Your task to perform on an android device: I want to track my daily activity and workout out , Create an account in the fitbit app with the goal of 5000 steps.
Image 0: 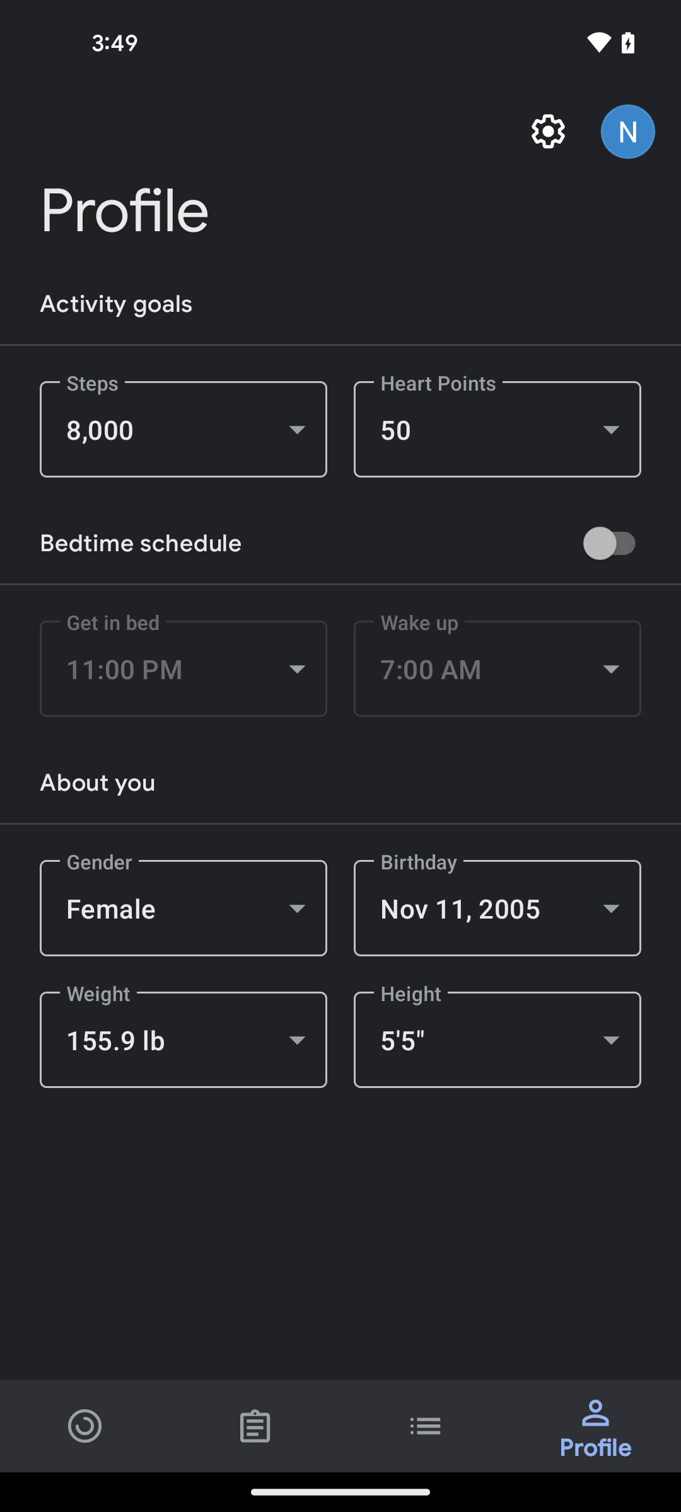
Open the Fitbit app
Step 0: open app "Fitbit"
Image 1: 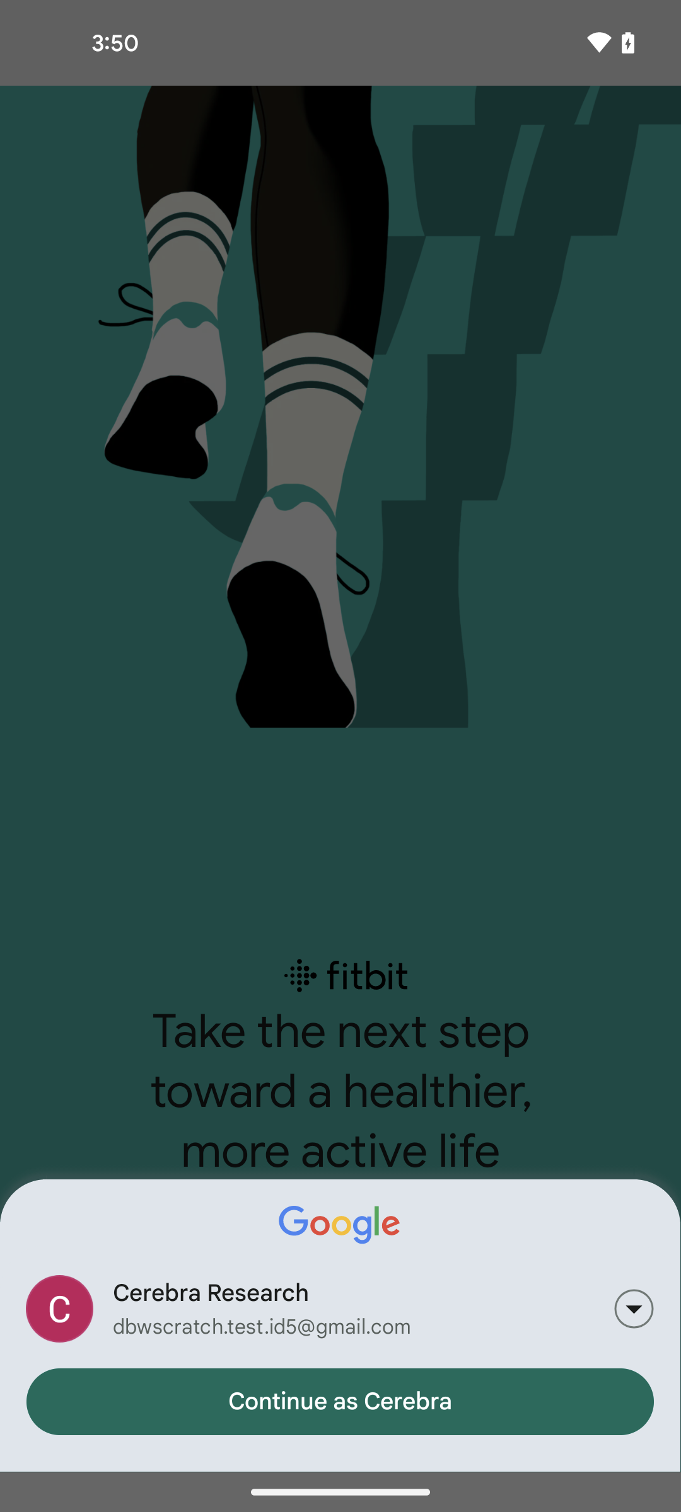
Tap on the drawer icon of gmail
Step 1: click (634, 1309)
Image 2: 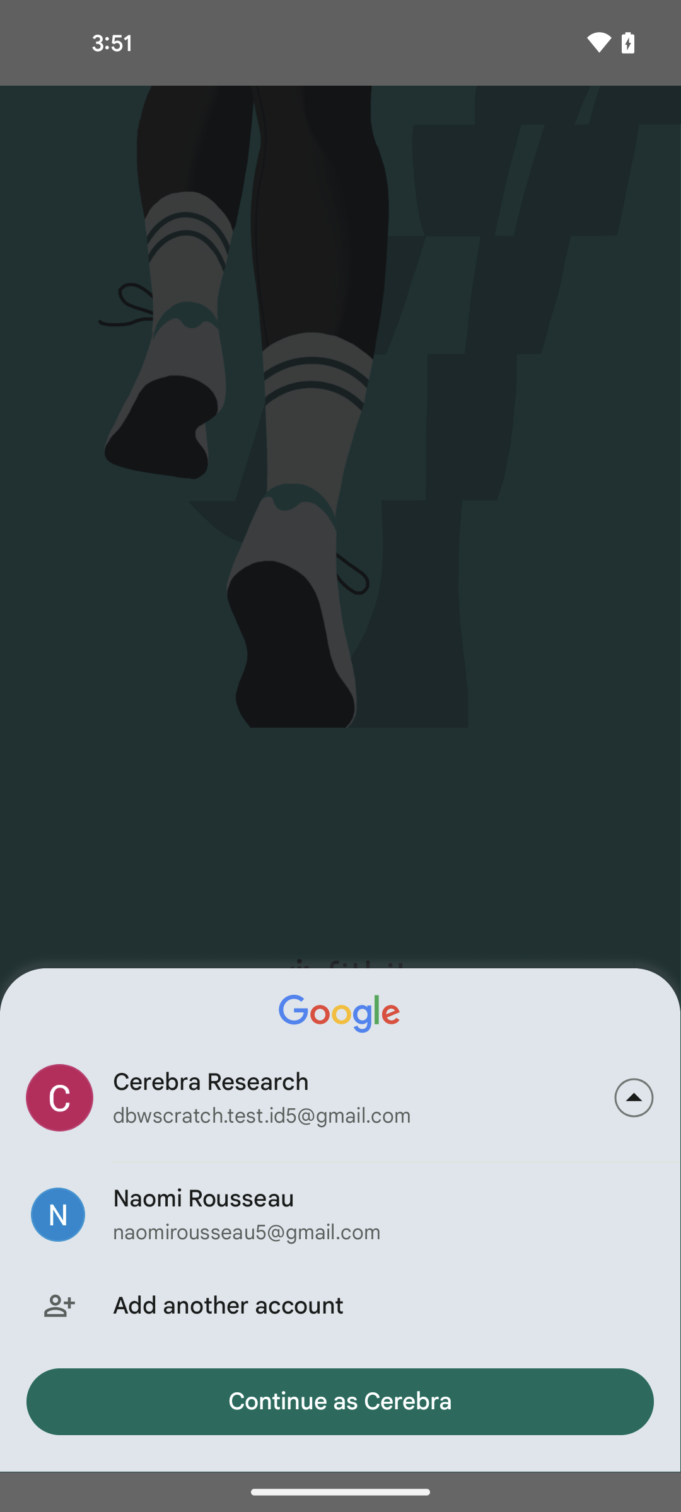
Select the second mail id
Step 2: click (339, 1213)
Image 3: 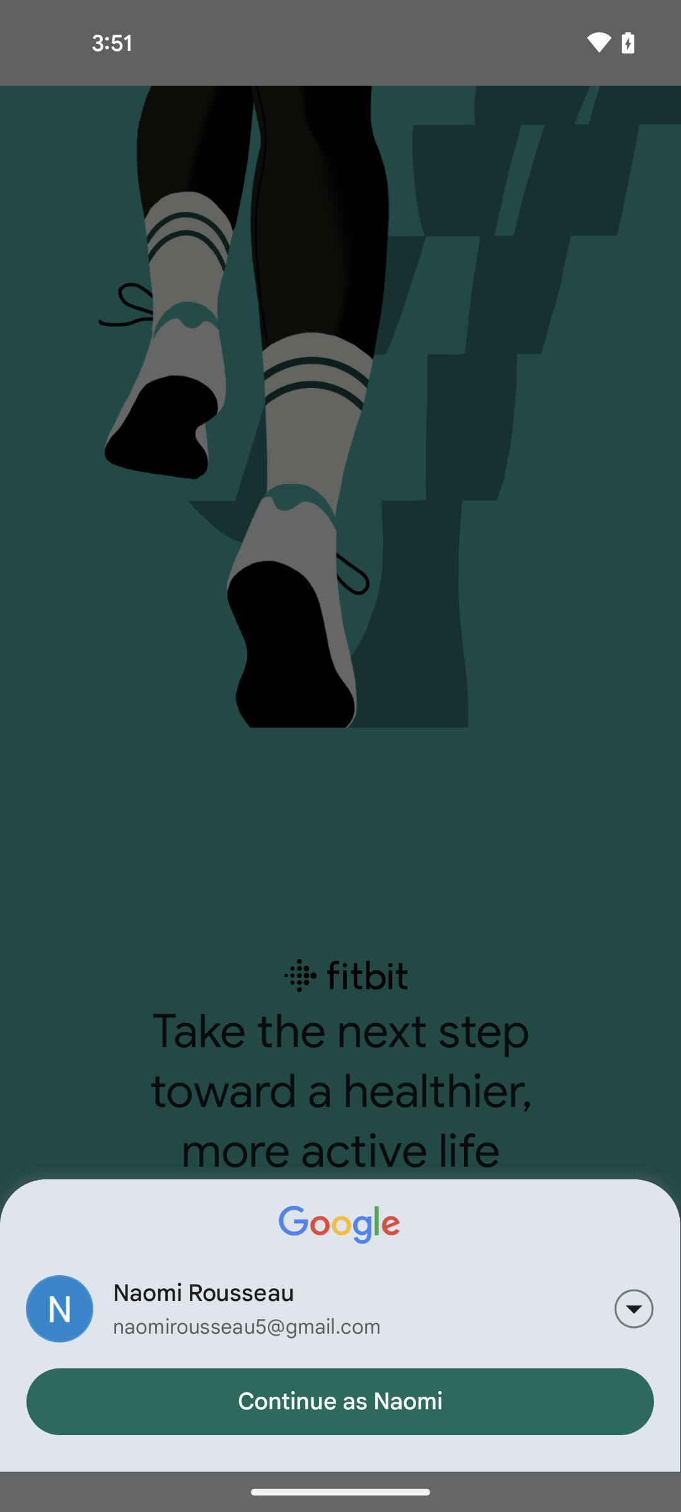
Tap on the continue as naomi button
Step 3: click (340, 1401)
Image 4: 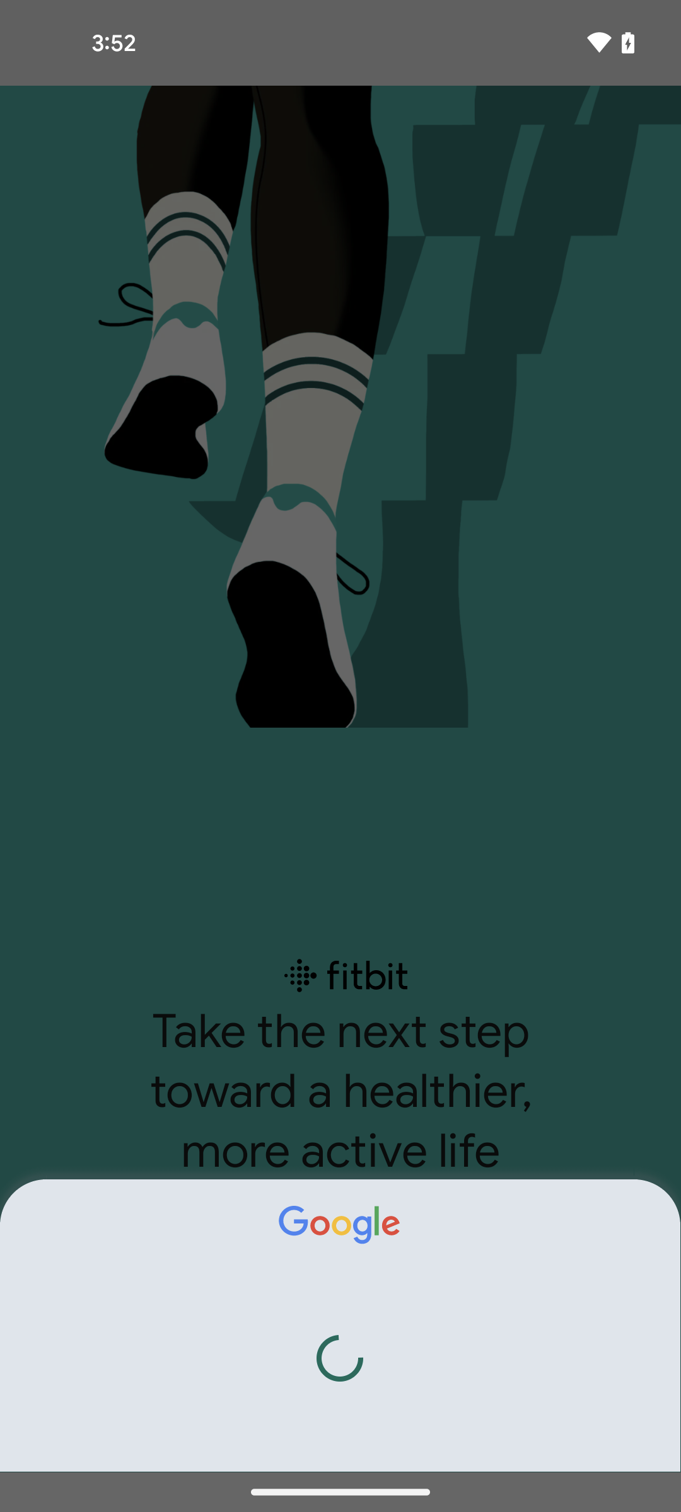
Tap on the continue as naomi button
Step 4: wait
Image 5: 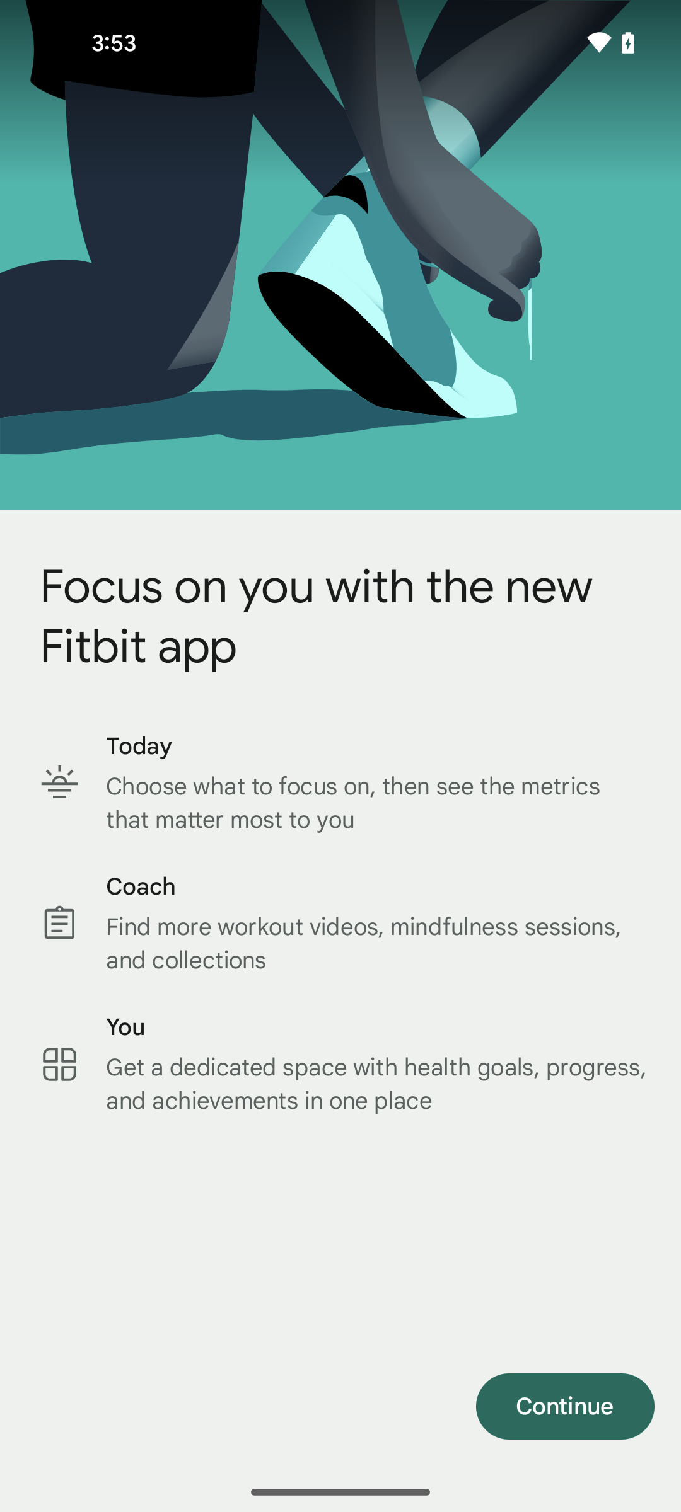
Tap on the continue button
Step 5: click (565, 1406)
Image 7: 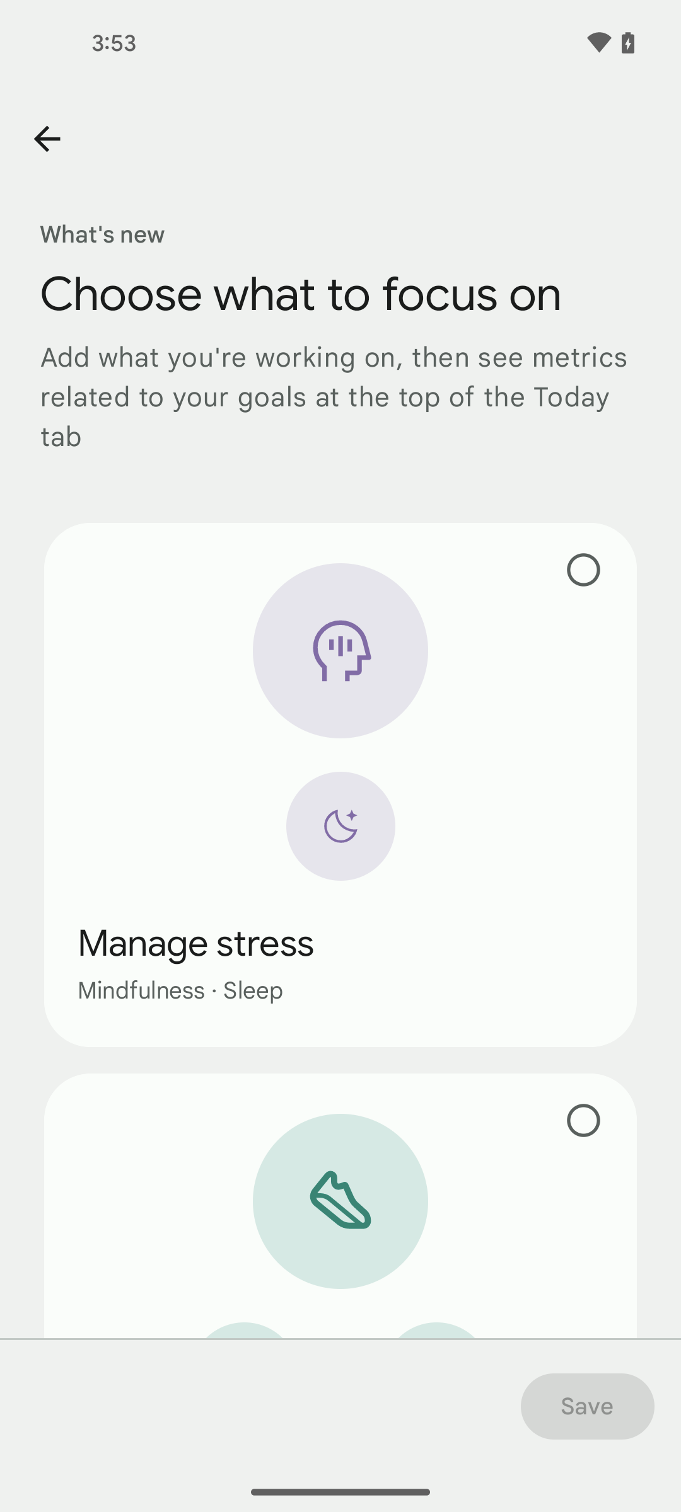
Swipe up to view manage weight option
Step 7: scroll down
Image 9: 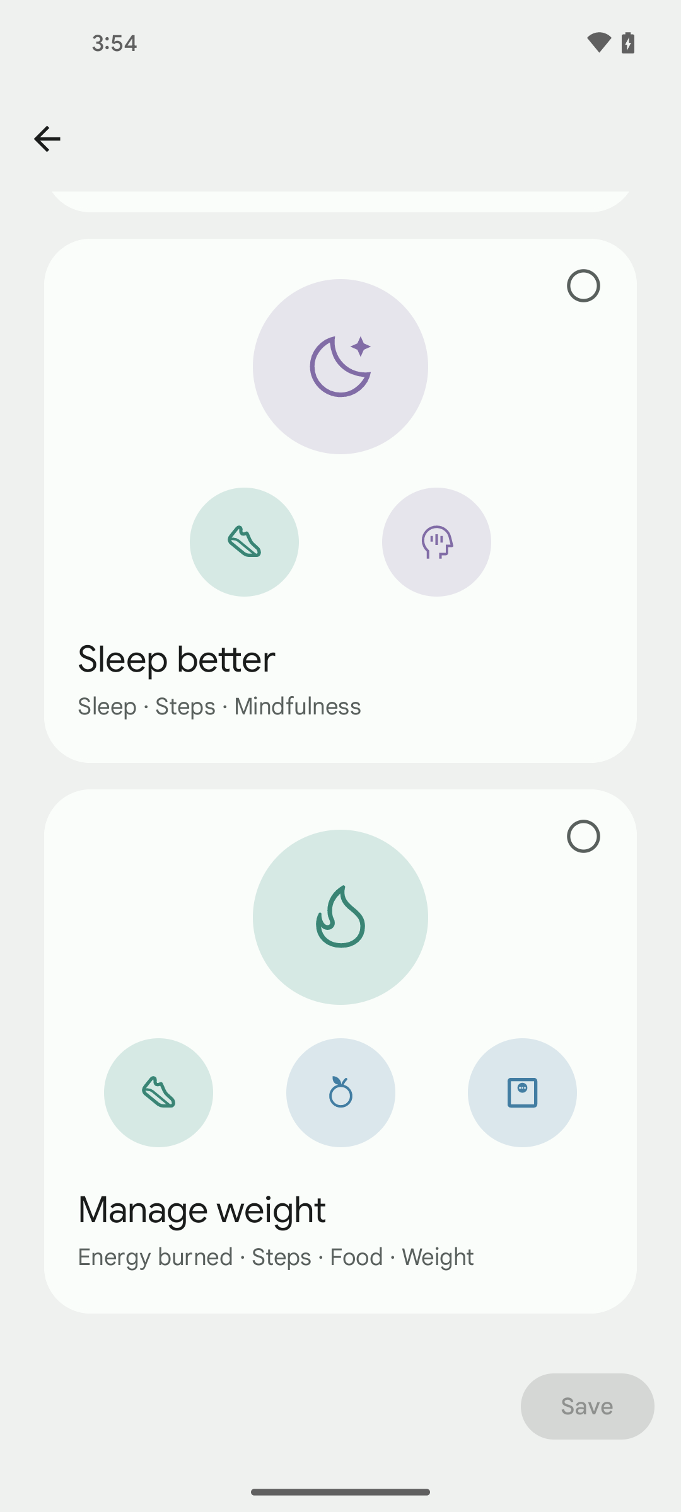
Tap on the manage weight option
Step 9: click (340, 1051)
Image 10: 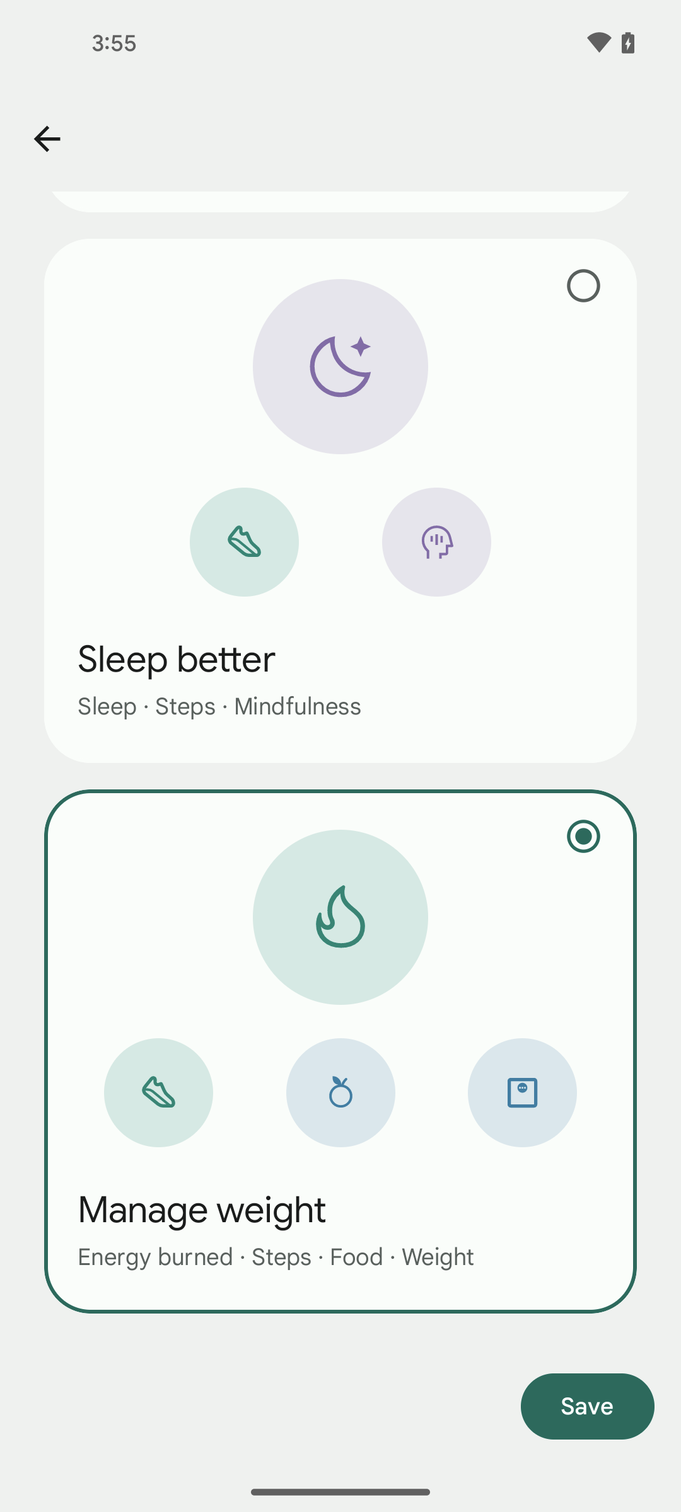
Tap on the save button
Step 10: click (587, 1406)
Image 12: 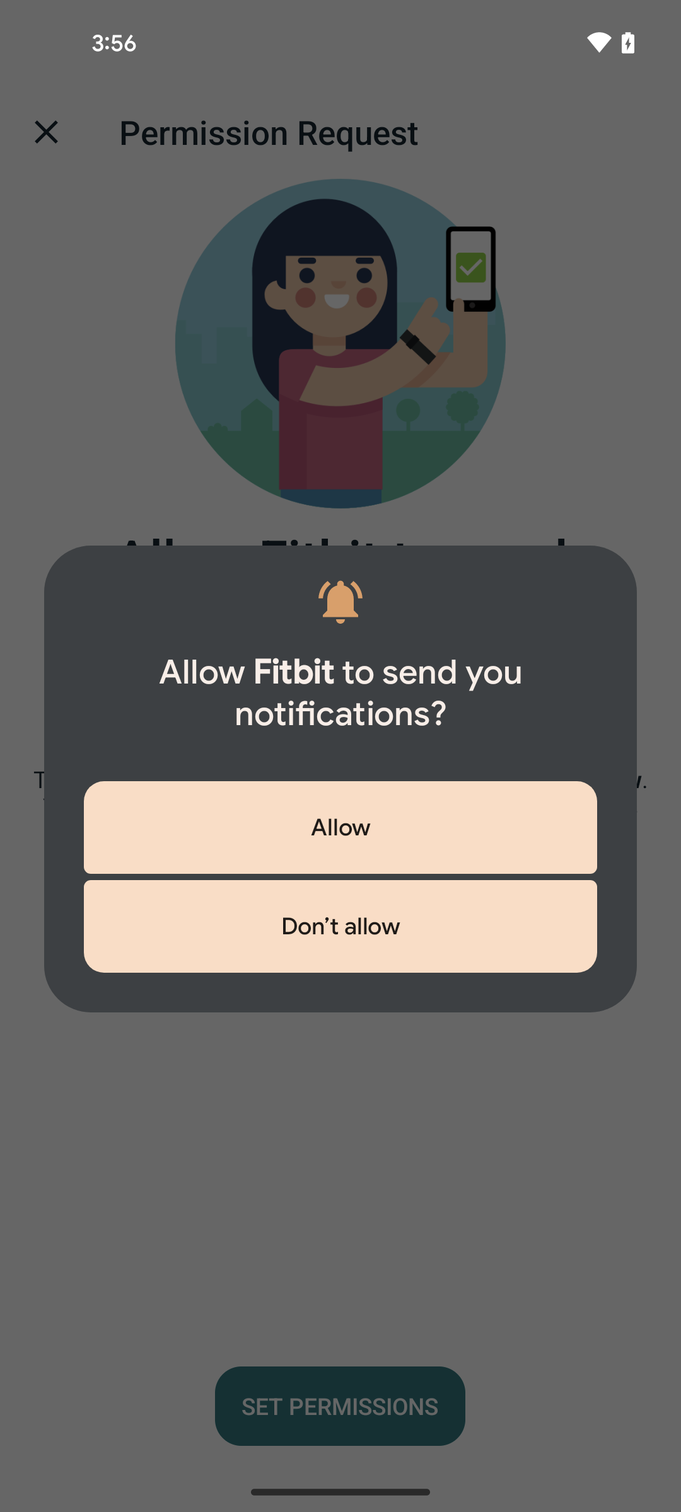
Click on the allow button
Step 12: click (340, 827)
Image 13: 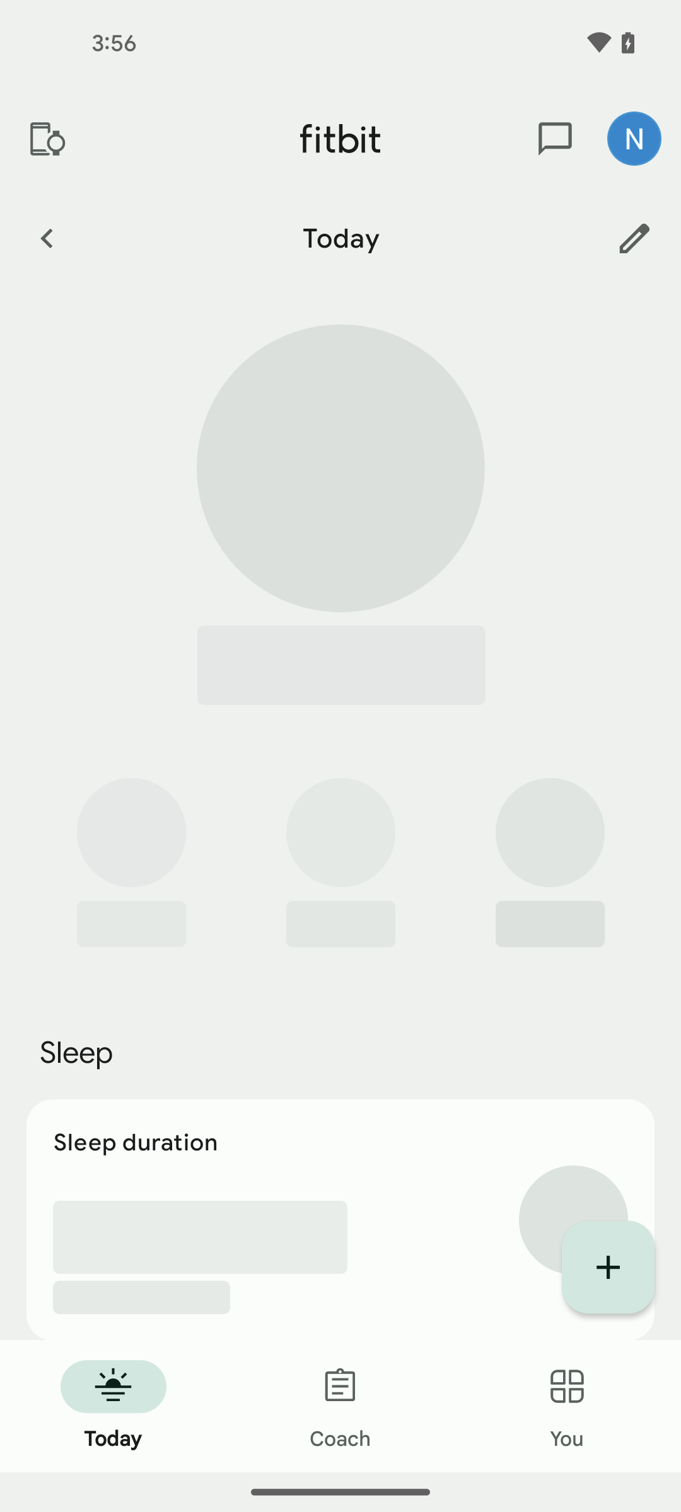
Click on the allow button
Step 13: wait